Your task to perform on an android device: I'd like to read the Care Guides post for inspiration in the Plantum app.
Image 0: 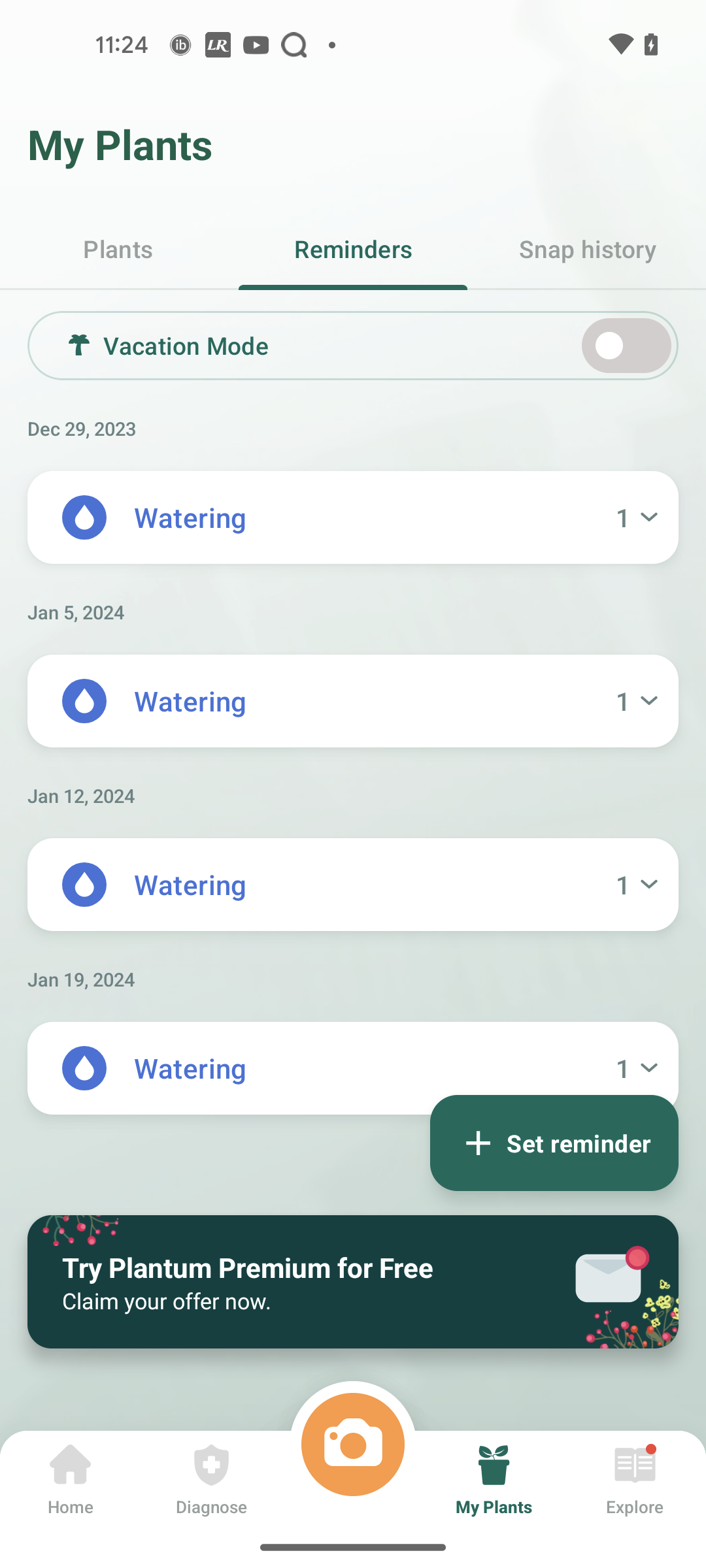
Go to the Explore section
Step 0: click (635, 1480)
Image 1: 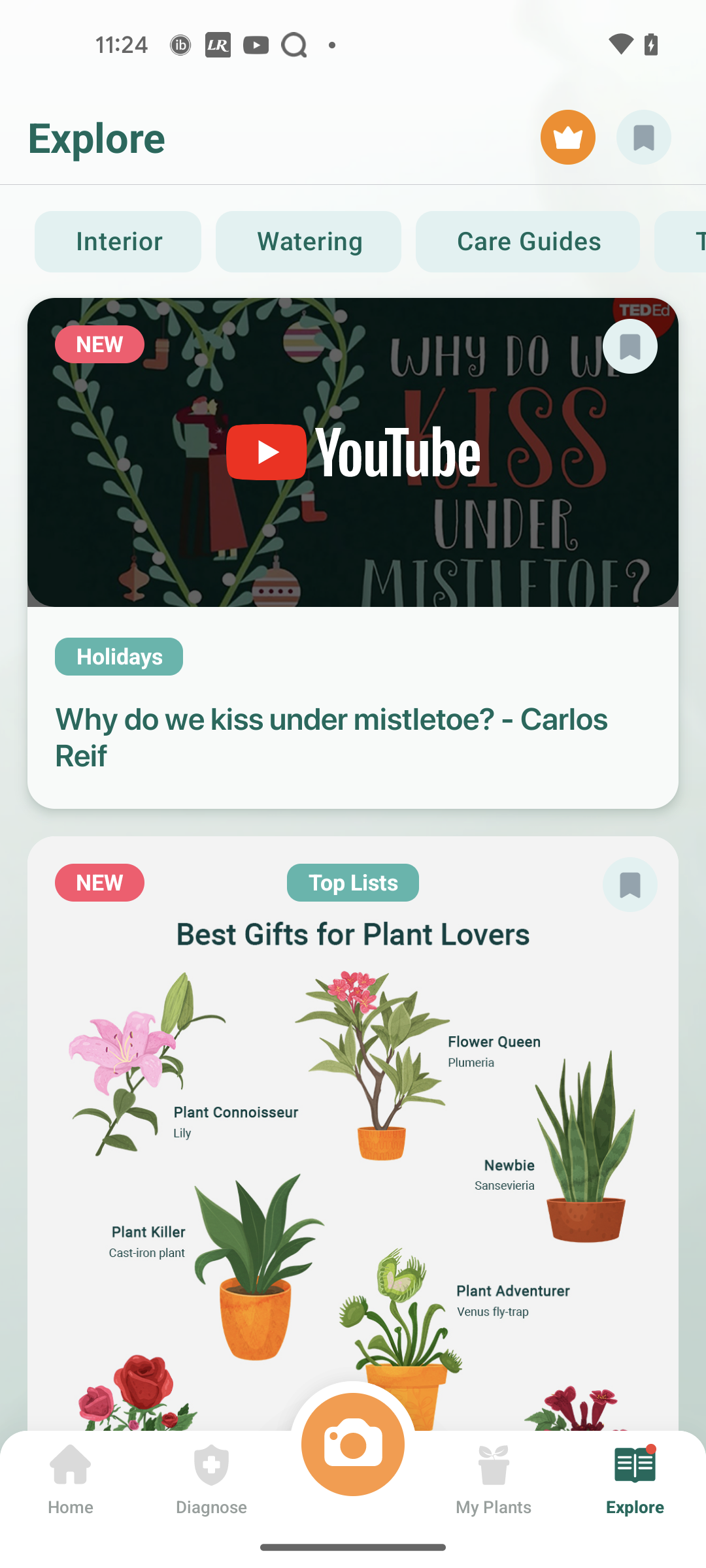
Click on the Care Guides section
Step 1: click (528, 241)